Your task to perform on an android device: I want to restore the Hello folder from the Trash
Image 0: 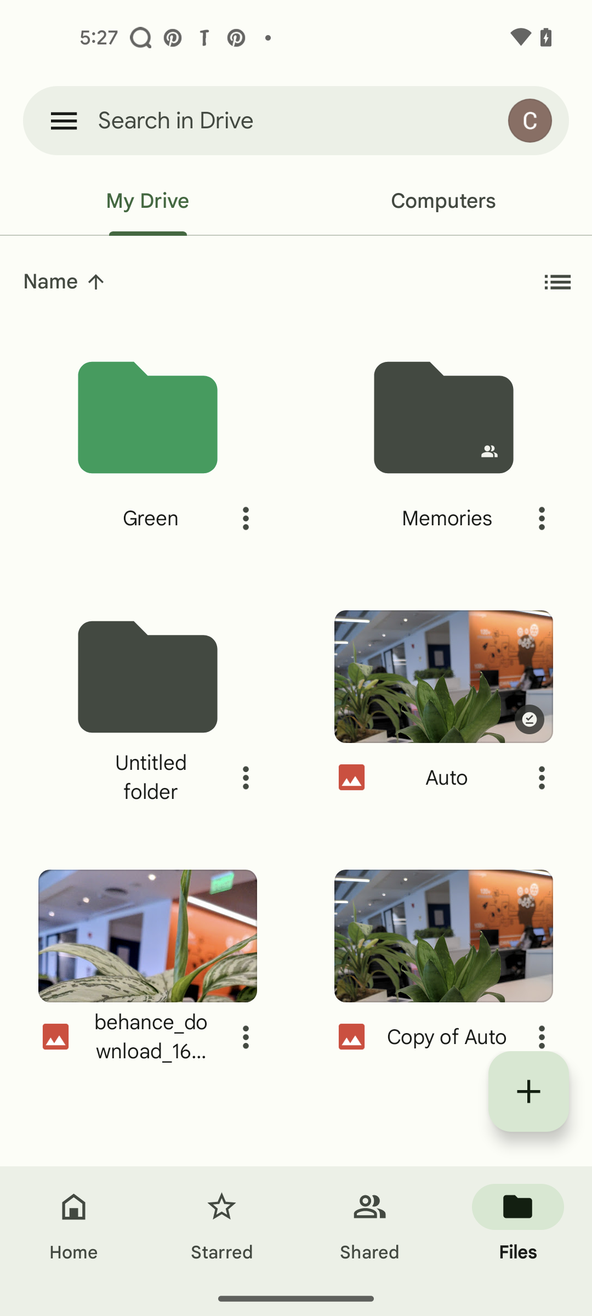
click on the menu icon
Step 0: click (64, 120)
Image 1: 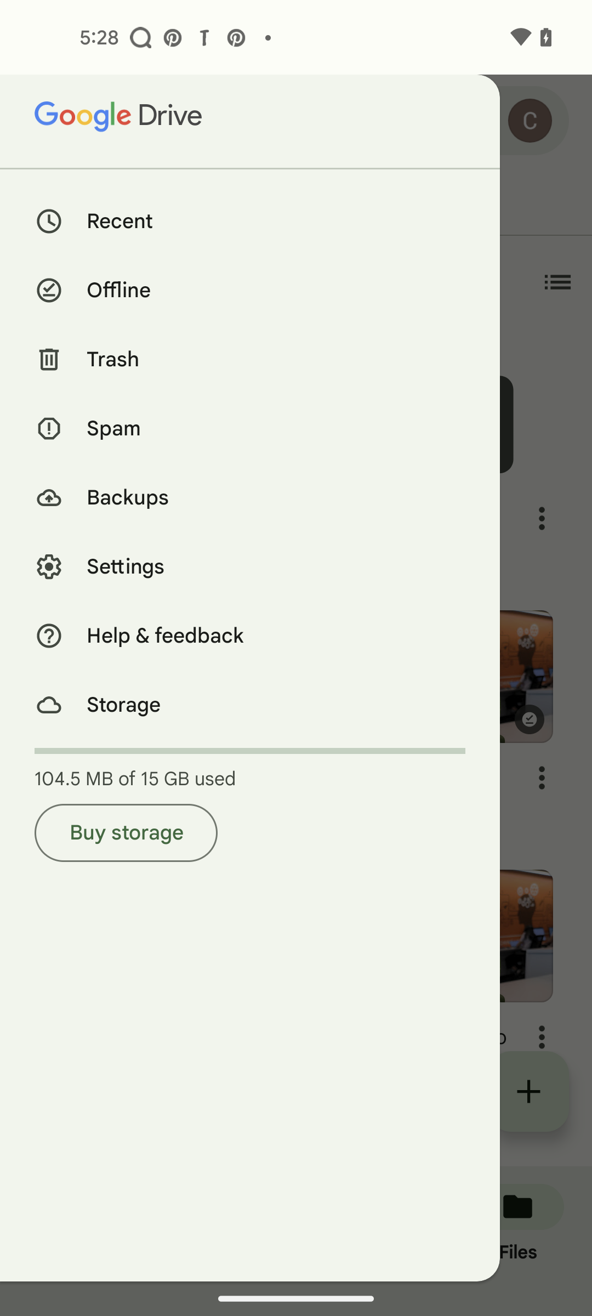
click on the trash
Step 1: click (250, 360)
Image 2: 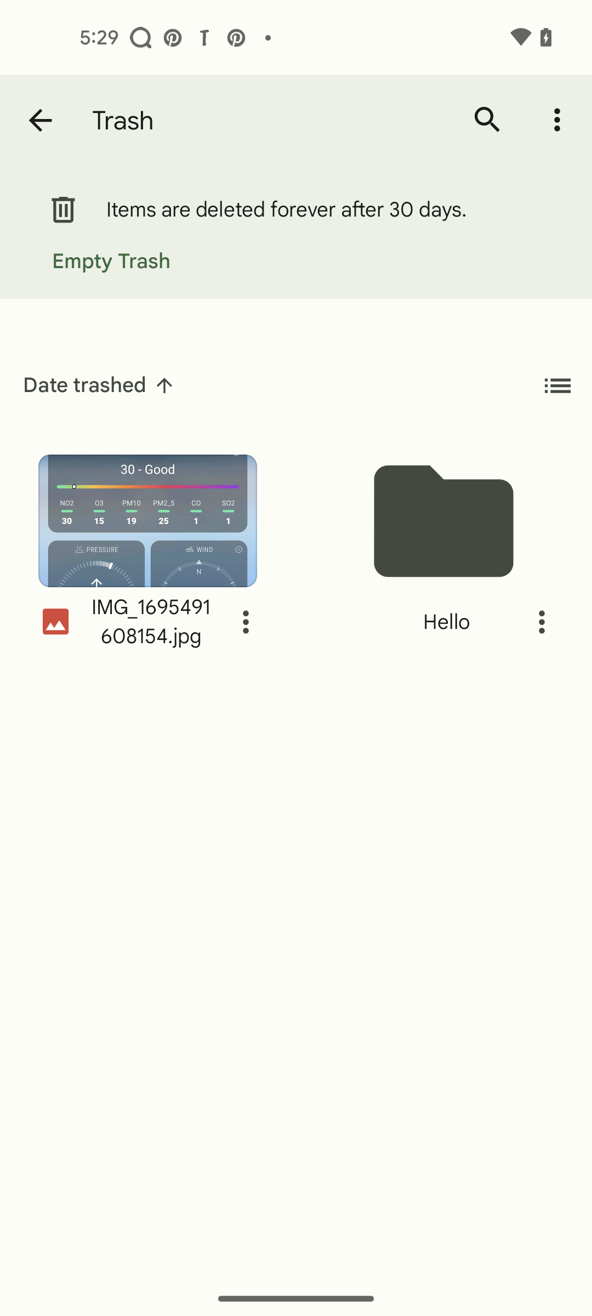
click on the 3 dot icon of hello folder
Step 2: click (542, 621)
Image 3: 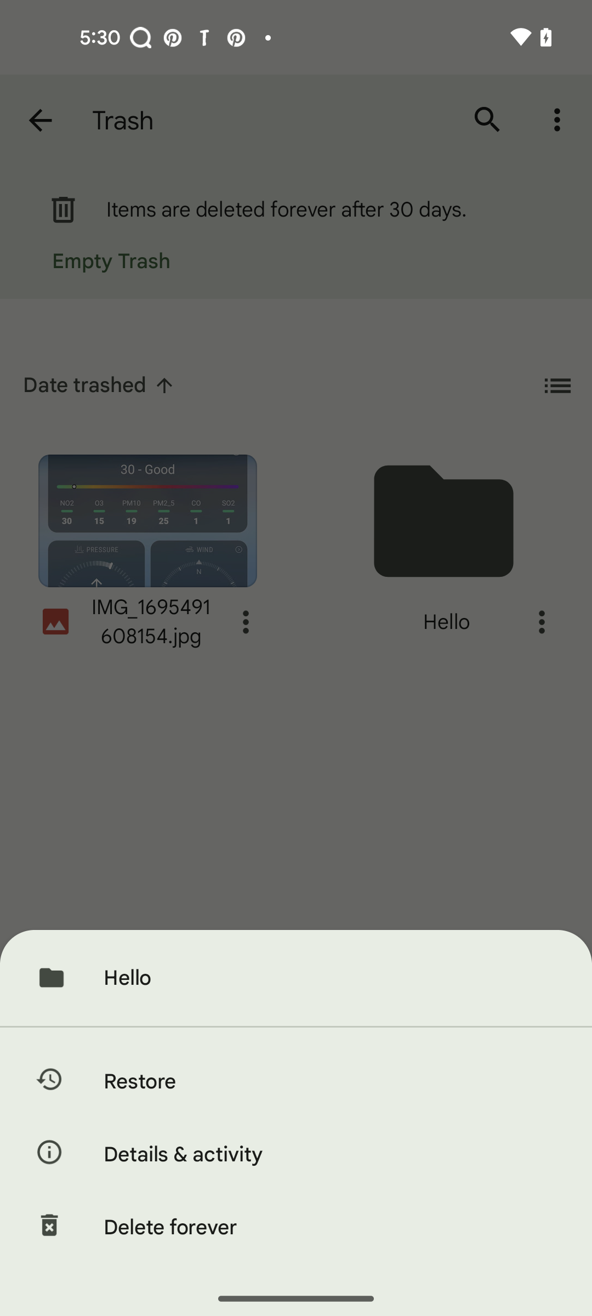
click on the restore
Step 3: click (330, 1081)